Your task to perform on an android device: View the M1 bus schedule from the suggested list, view the arrival and departure times, and see the 47 stops. Then check if the bus is running on time or if there are any delays. 
Image 0: 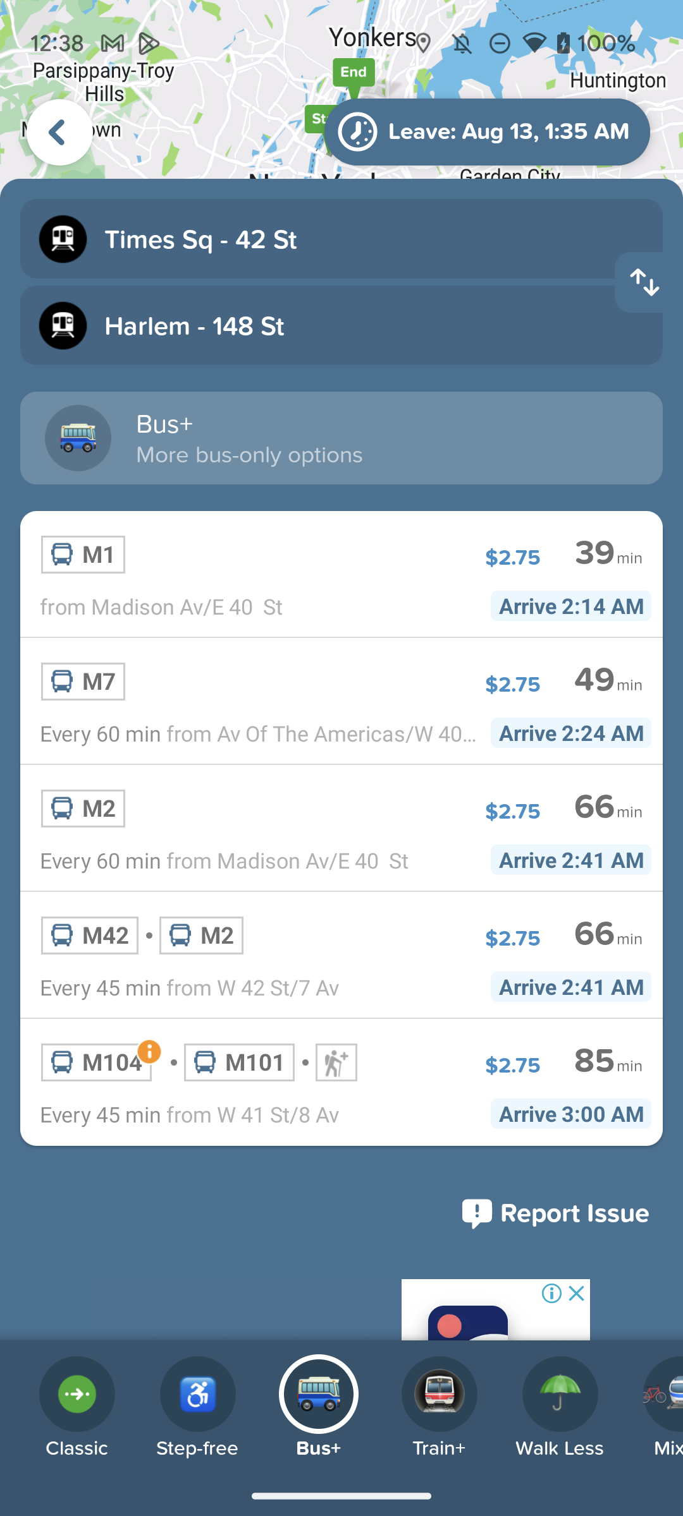
Click on the M1 bus option
Step 0: click (341, 445)
Image 1: 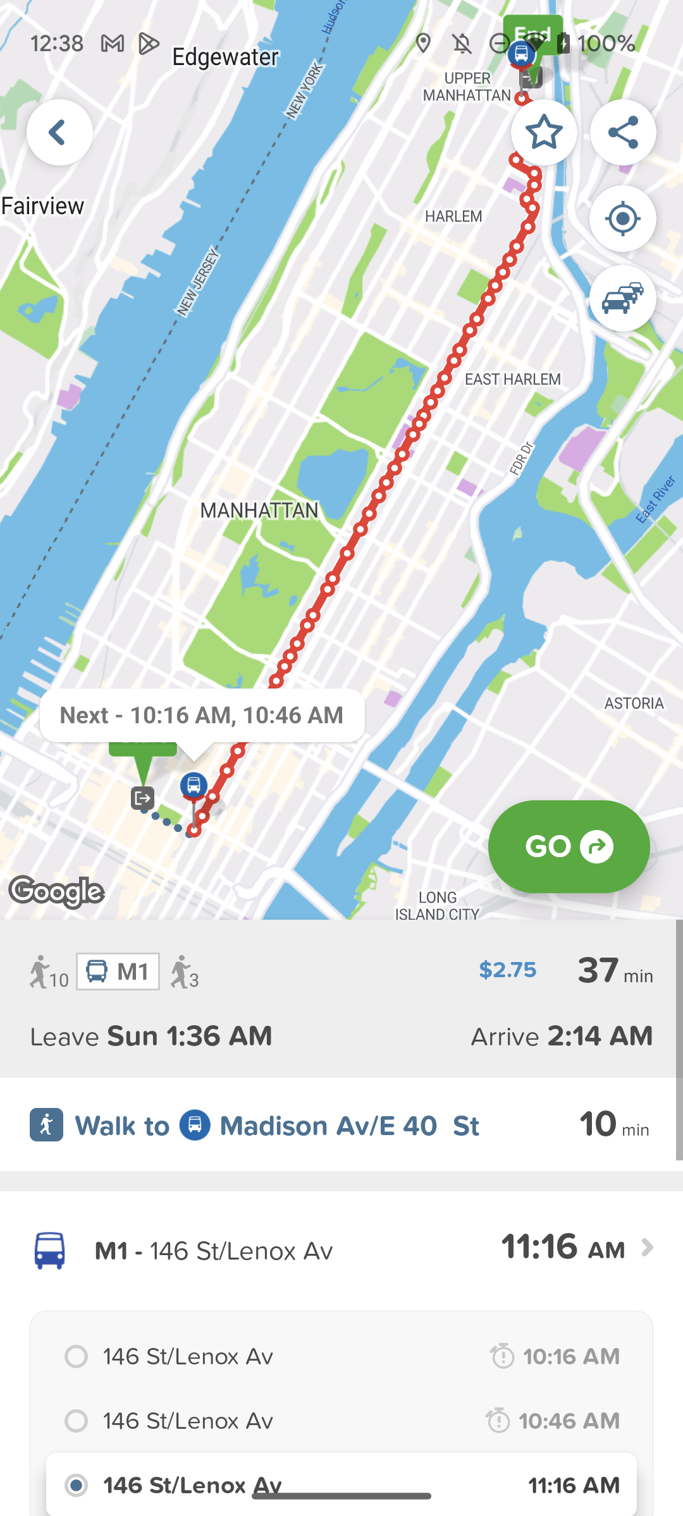
Scroll up to view the bus arrival and departure time 
Step 1: scroll down
Image 2: 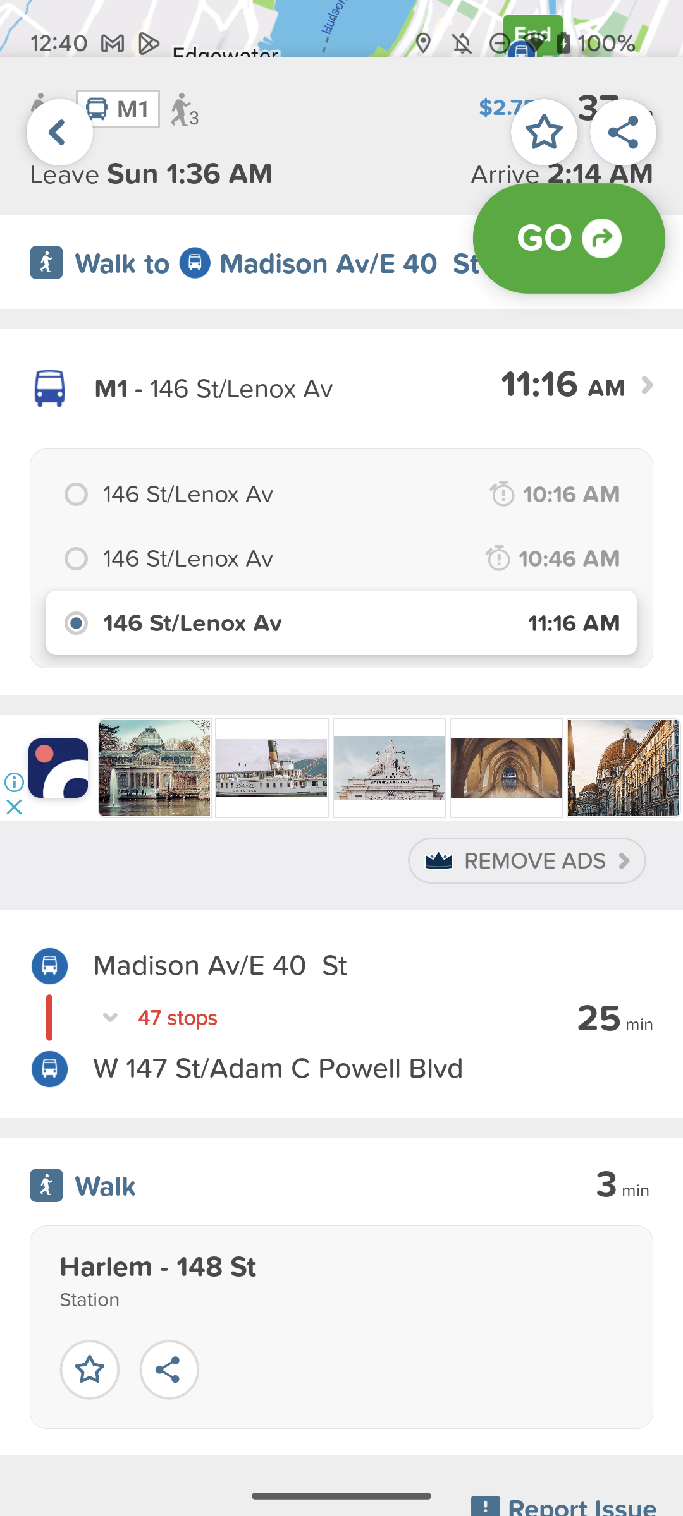
Click on the Madison Av/E 40 st option to view the bus tops 
Step 2: click (357, 965)